Your task to perform on an android device: Add the tom kha soup with king oyster mushroom 12oz to my basket on the open table app so I wouldn't lose it while shopping.
Image 0: 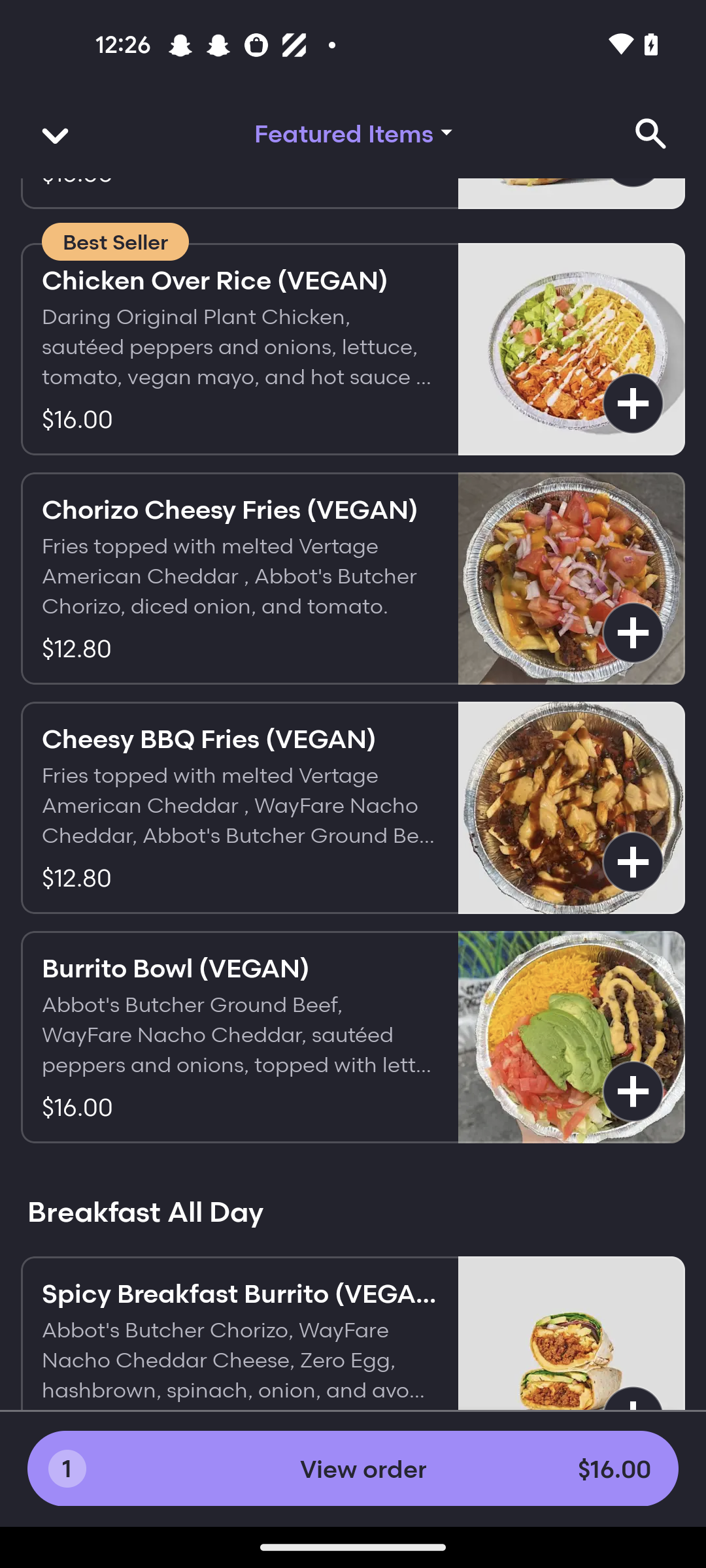
open the opentable app
Step 0: open app "OpenTable"
Image 1: 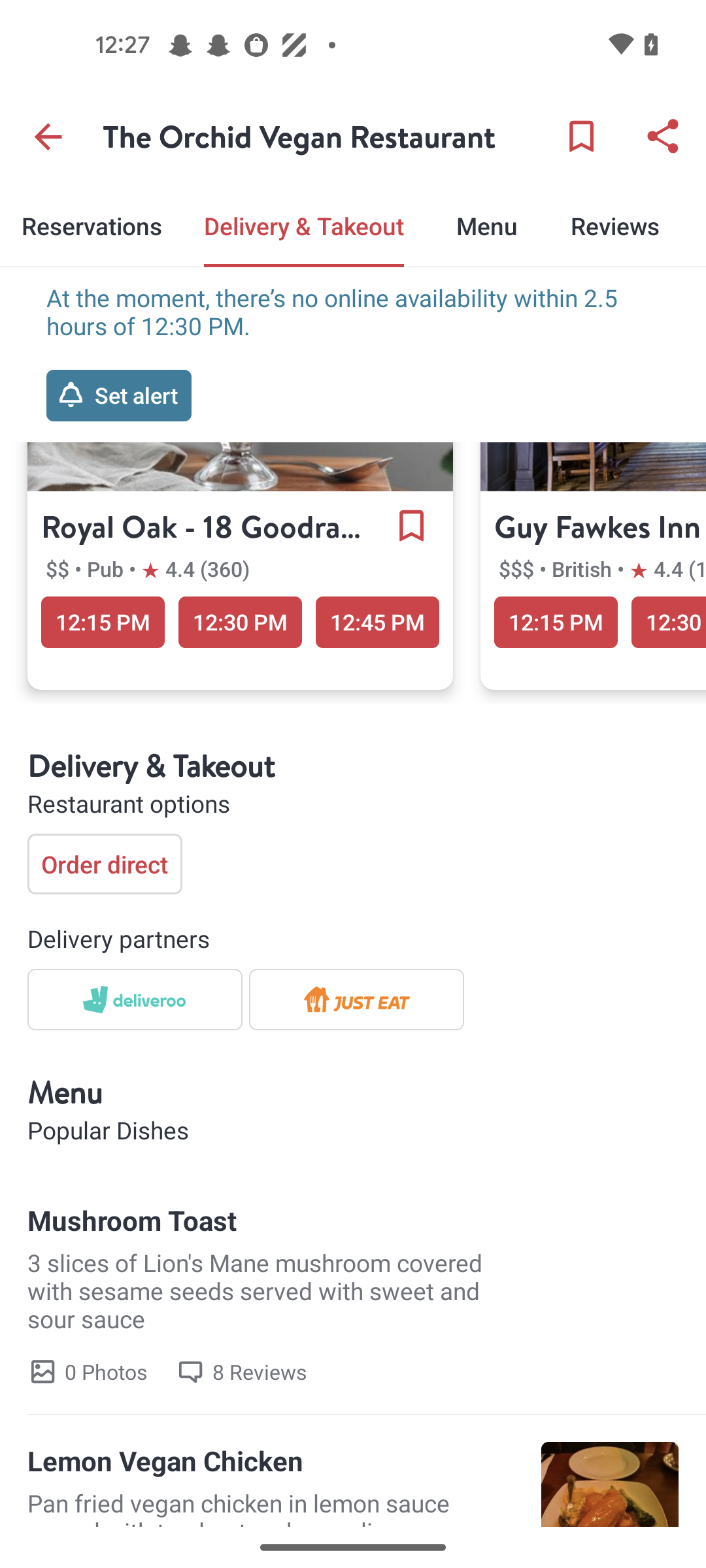
Click on the order direct tab
Step 1: click (105, 864)
Image 2: 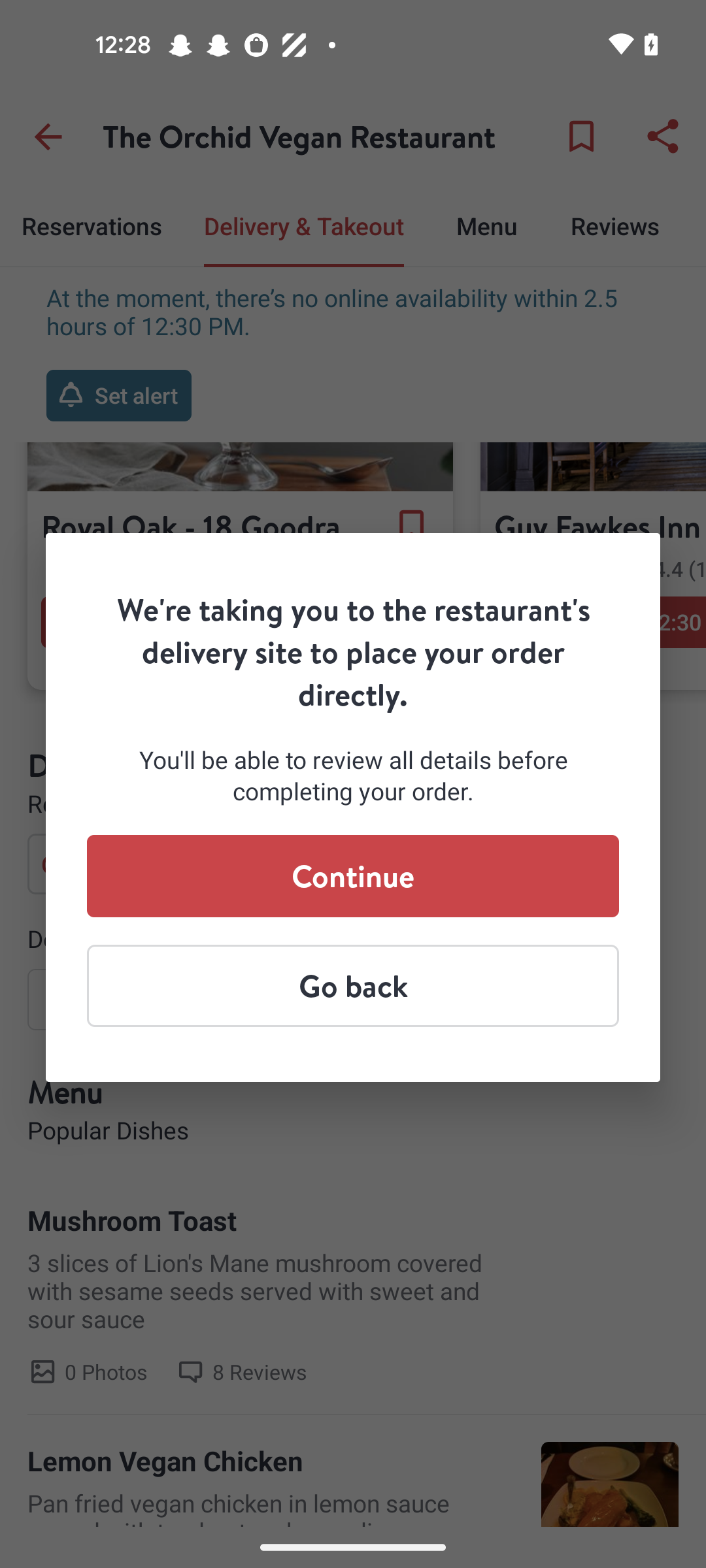
Click on the continue tab 
Step 2: click (353, 876)
Image 4: 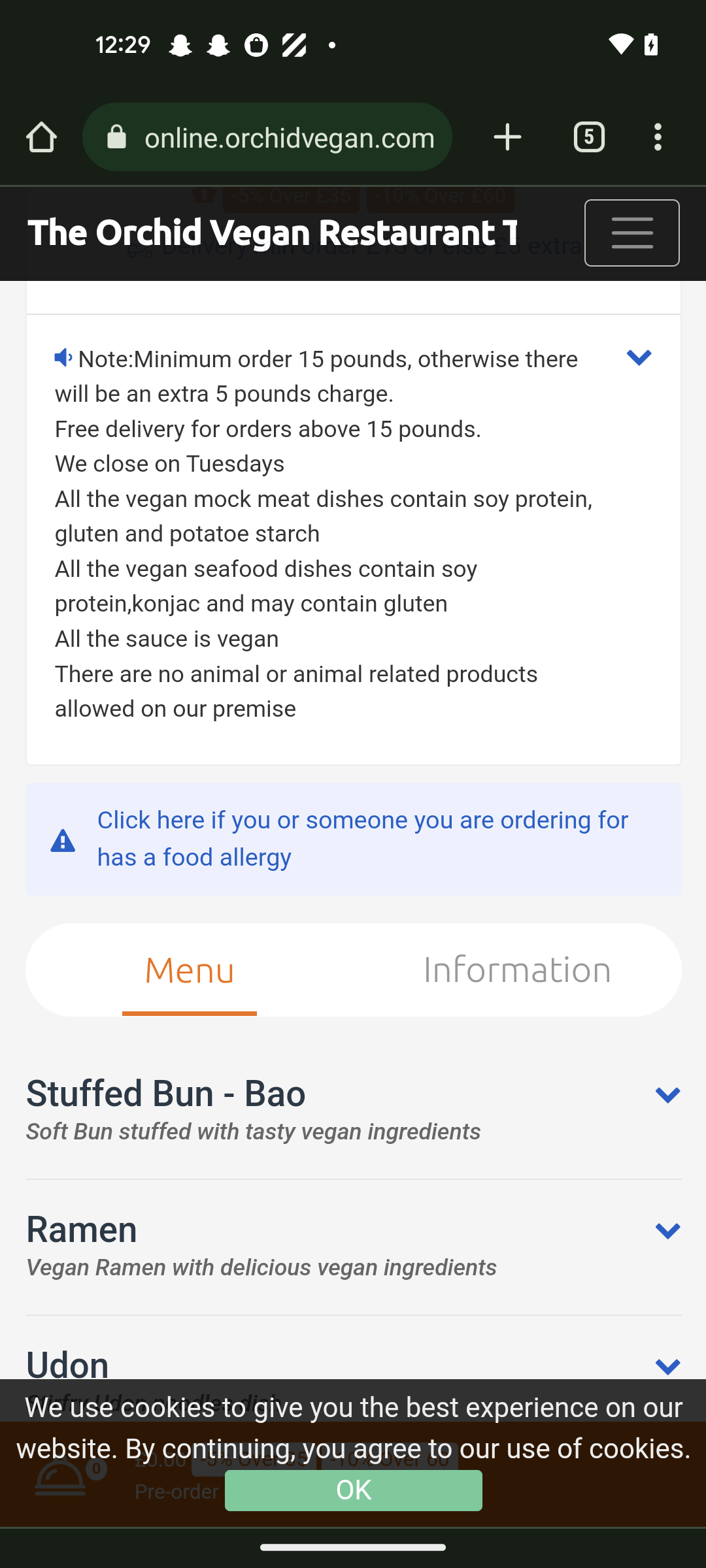
Swipe up
Step 4: scroll down
Image 5: 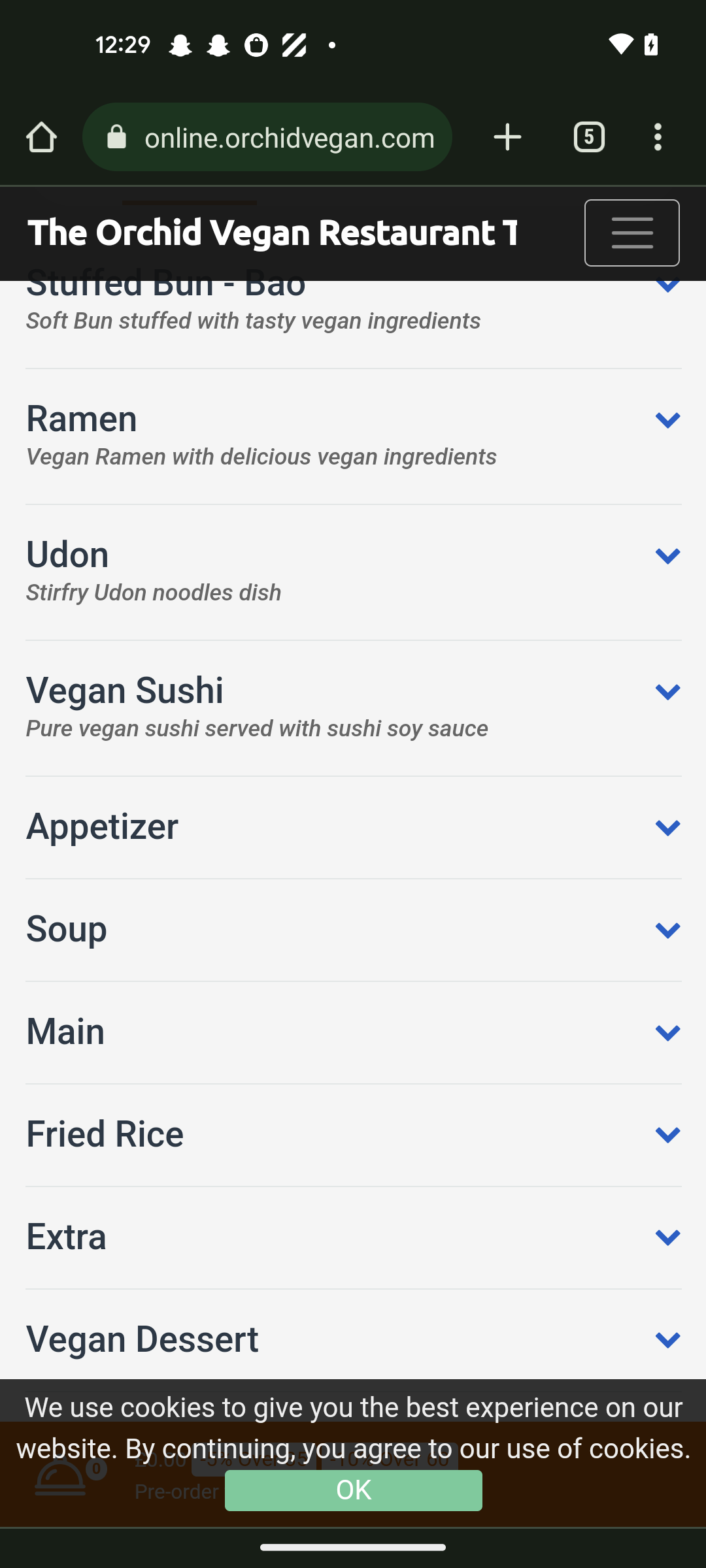
Click on the soup tab
Step 5: click (352, 930)
Image 6: 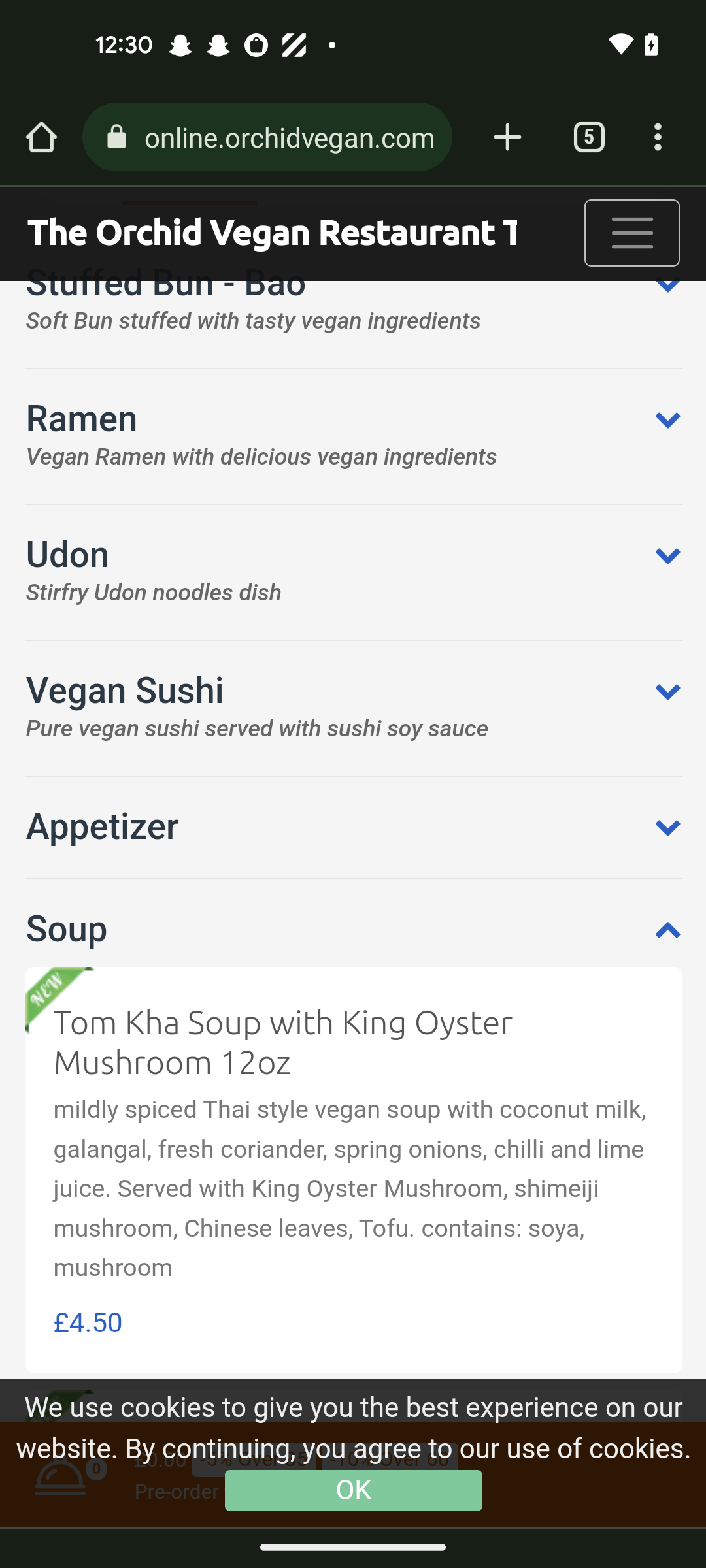
Click on the  the tom kha soup with king oyster mushroom 12oz
Step 6: click (352, 1043)
Image 7: 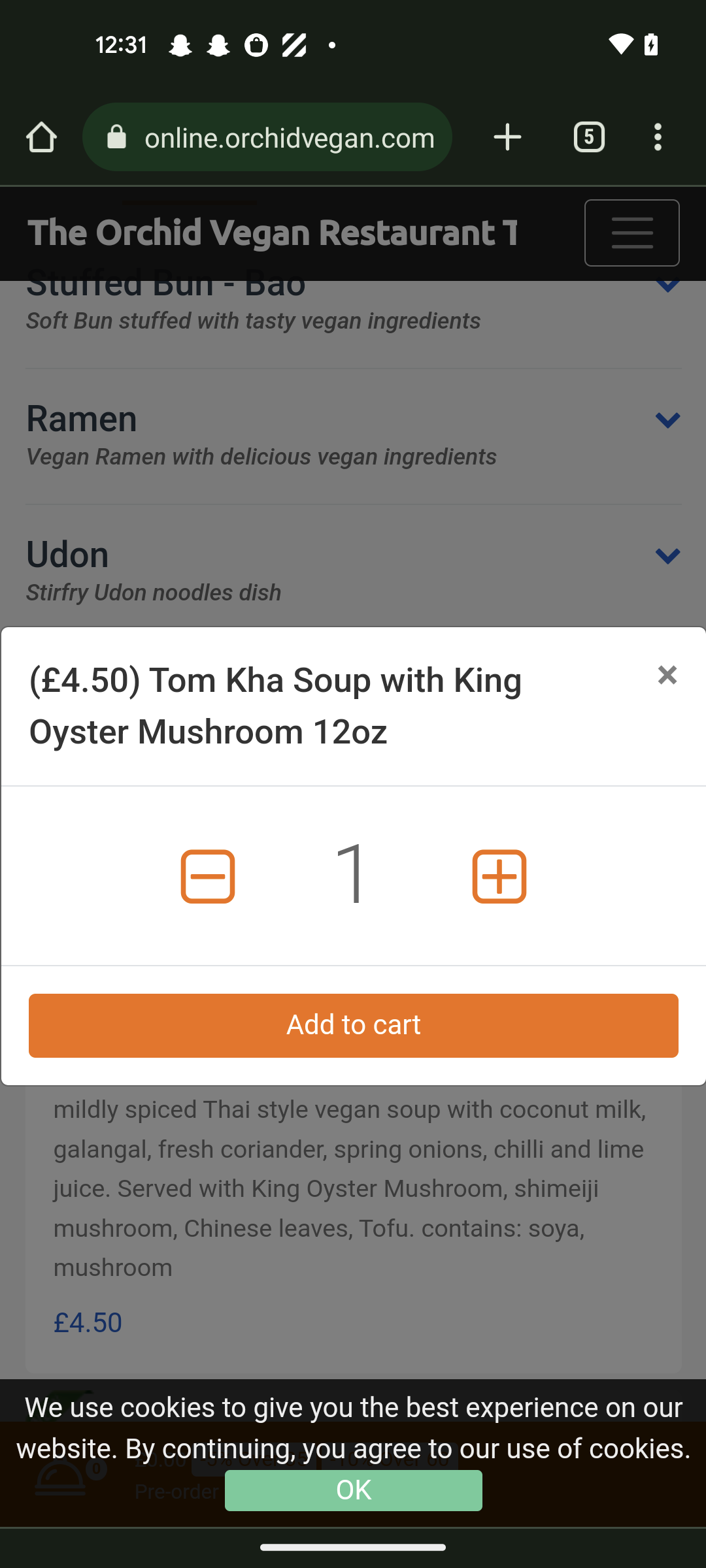
Click on the Add to cart tab
Step 7: click (353, 1026)